Your task to perform on an android device: Open the file manager and rename the download (1).jpeg to Purple Flower.
Image 0: 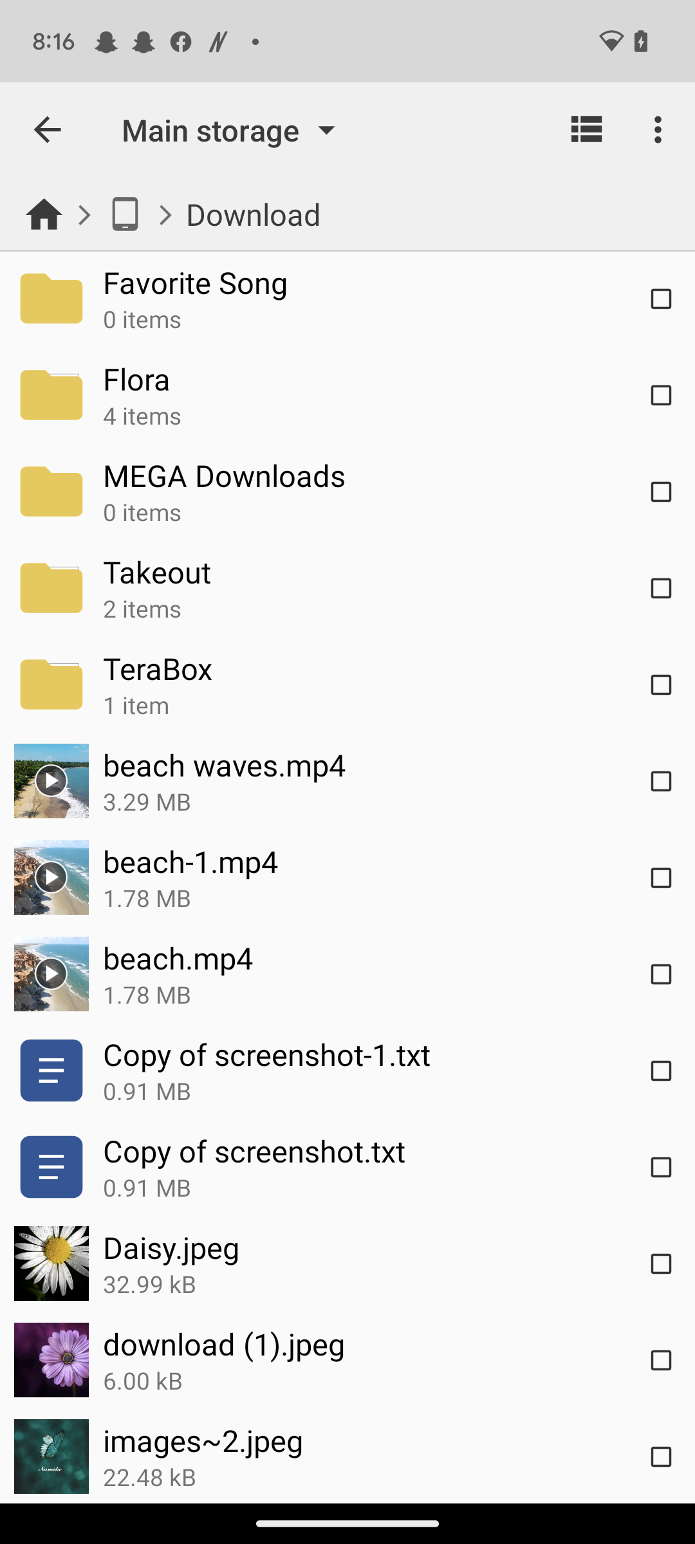
Open the file manager
Step 0: open app "File Manager"
Image 1: 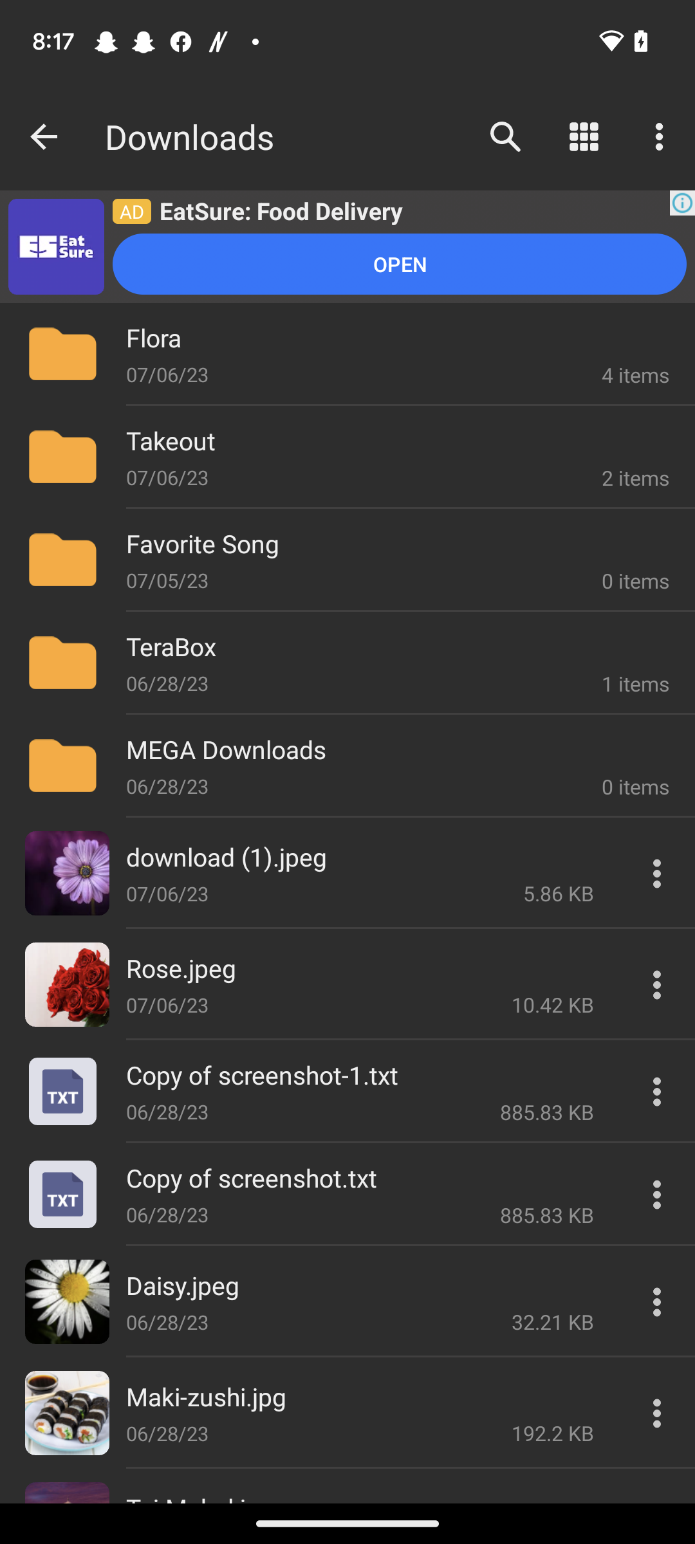
Click on the three dots next to the download (1).jpeg 
Step 1: click (657, 873)
Image 2: 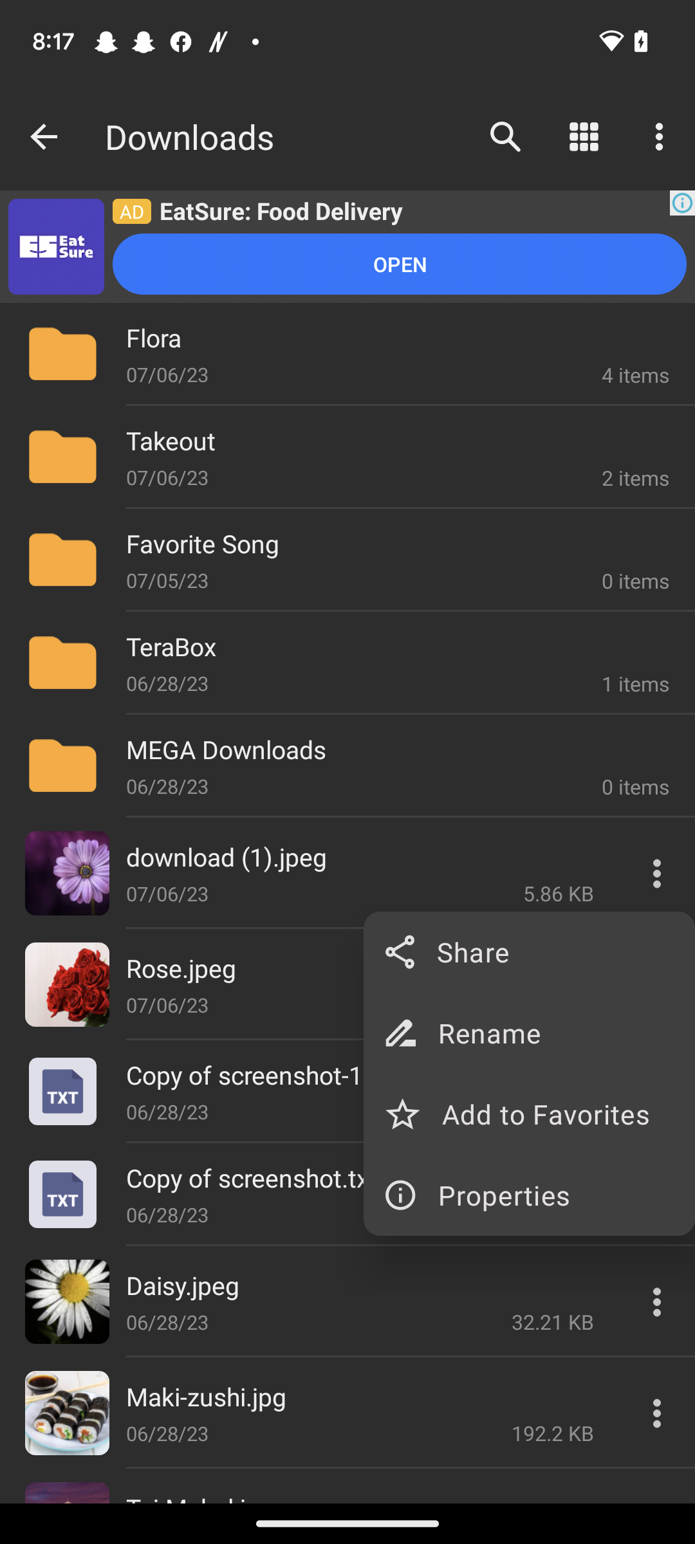
Click on the rename option
Step 2: click (552, 1033)
Image 3: 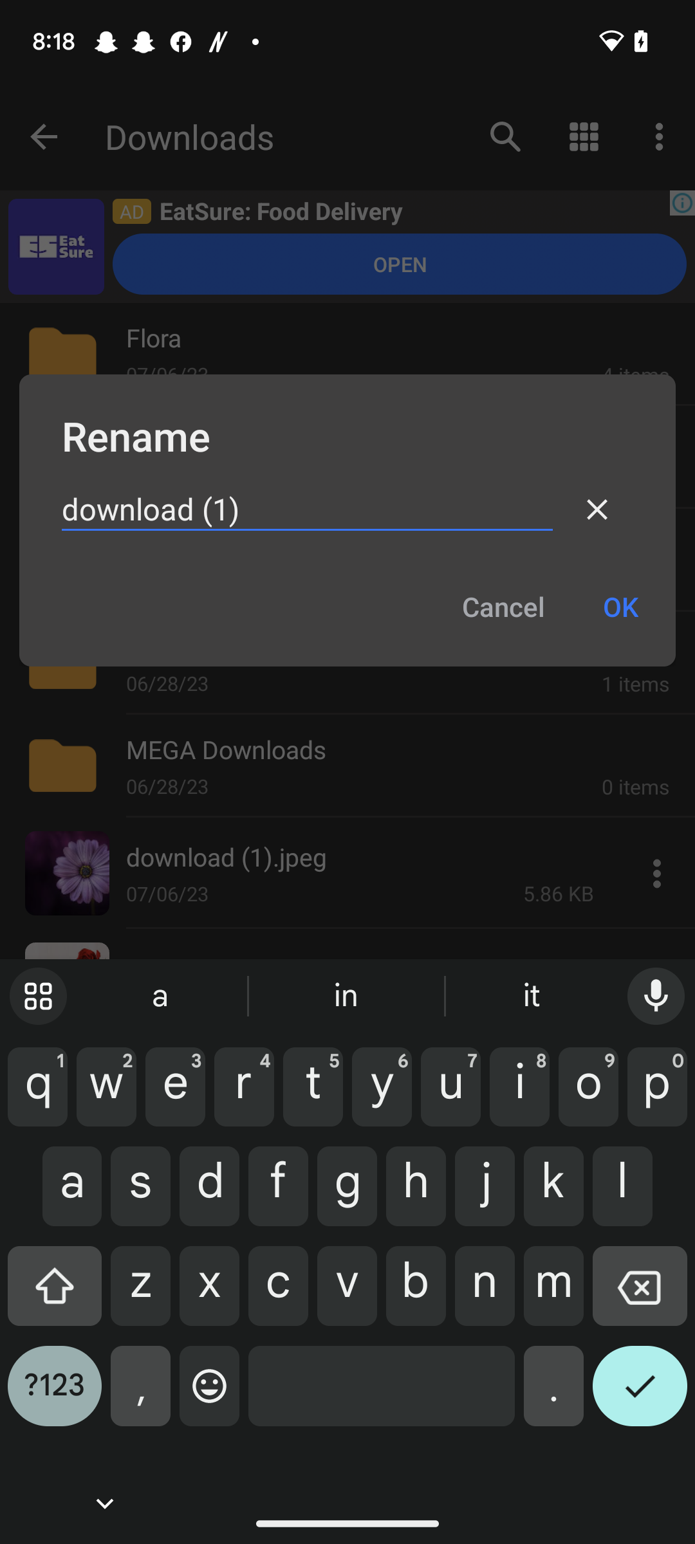
Clear the text
Step 3: click (640, 1296)
Image 4: 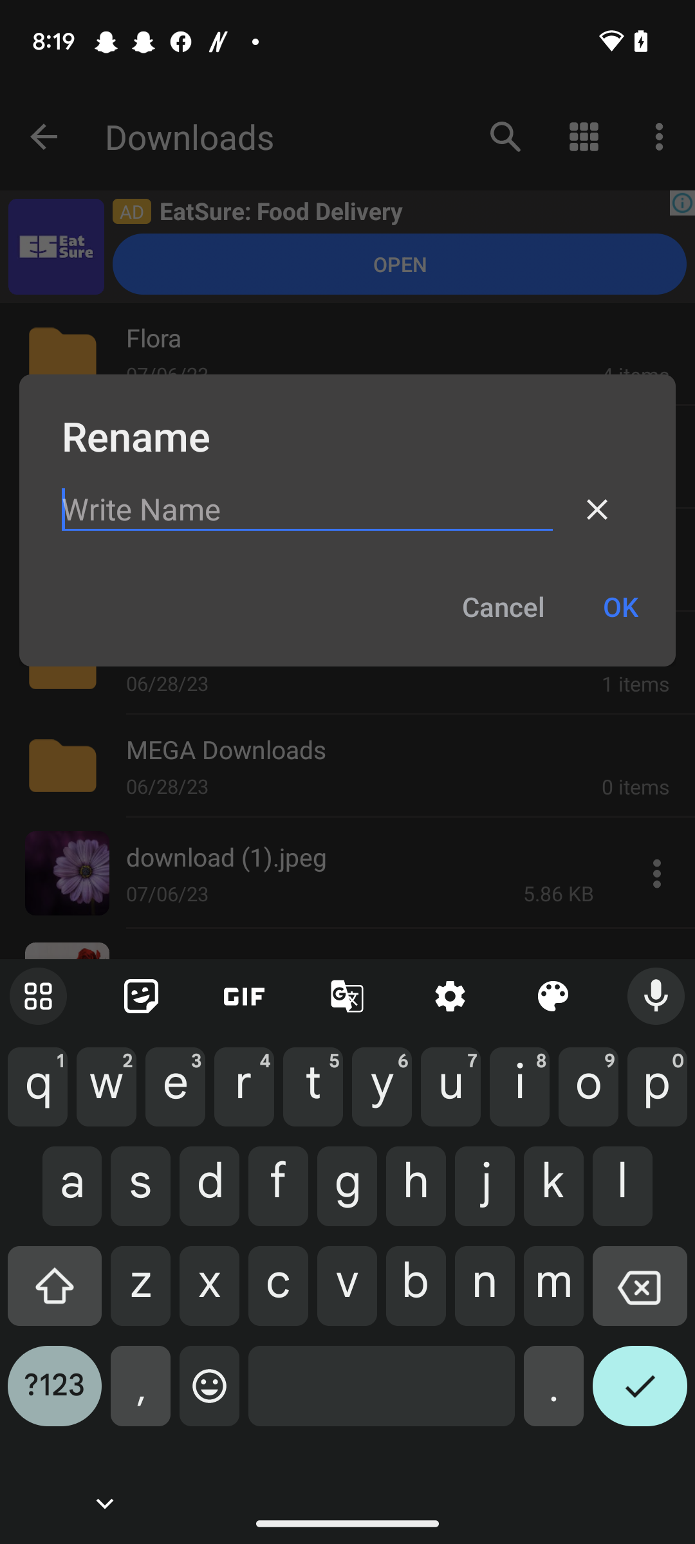
Rename the image as Purple Flower
Step 4: type "Purple Flower"
Image 5: 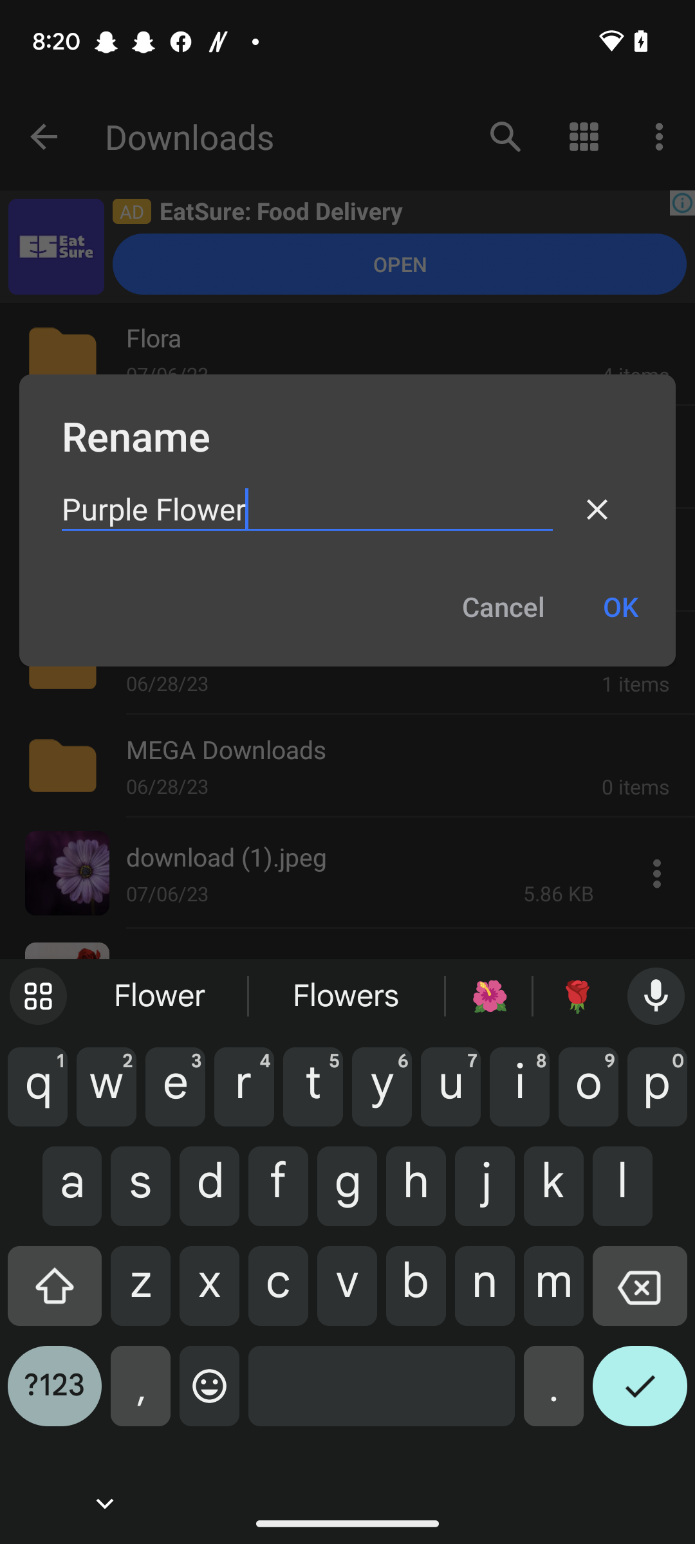
Click on the OK button
Step 5: click (620, 606)